Your task to perform on an android device: I'm interested in the features and specifications of the Samsung Galaxy Z Flip 5. Right now, all I want is Android 13.0 and 5G. 
Image 0: 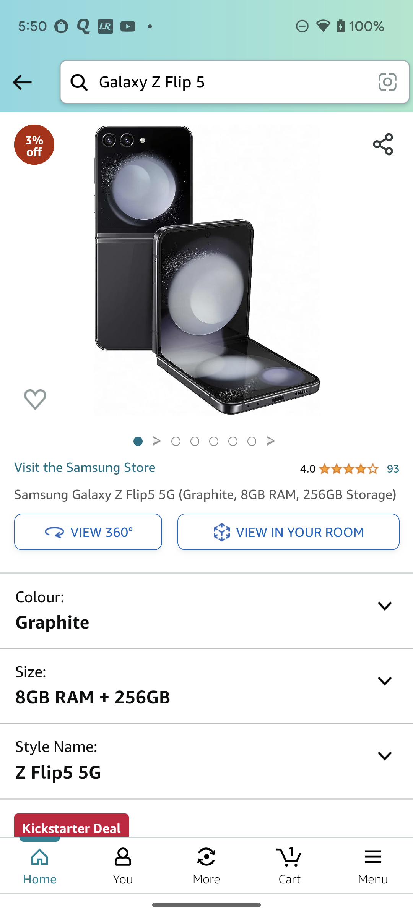
Scroll up to view the details option 
Step 0: scroll down
Image 1: 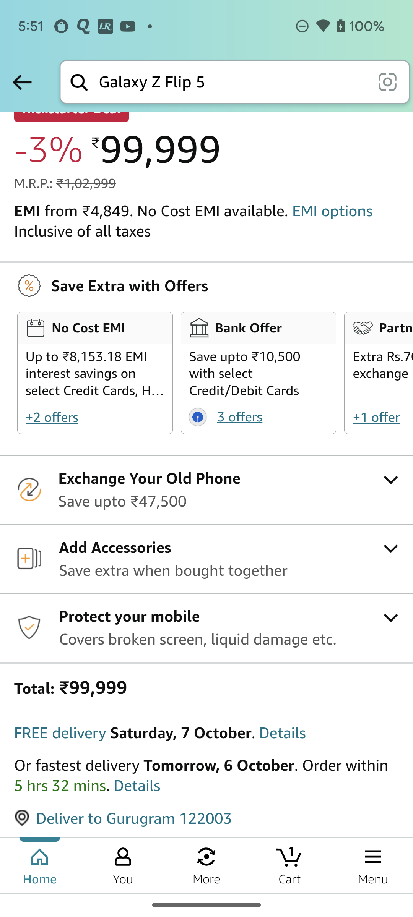
Scroll up to view the details option 
Step 1: scroll down
Image 2: 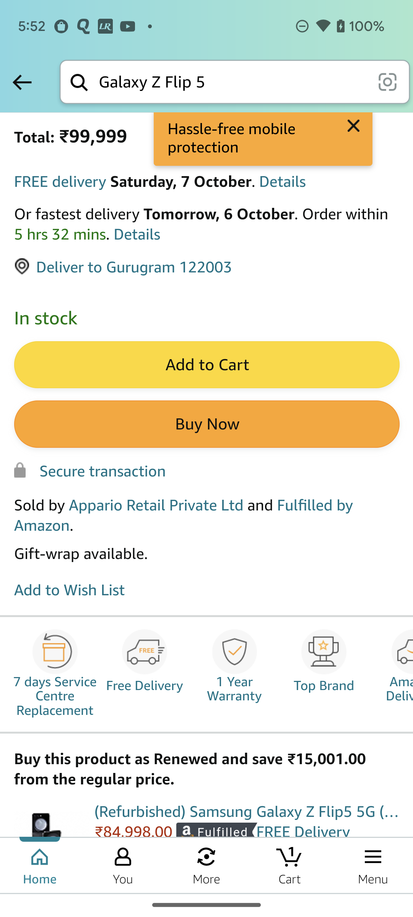
Scroll up to view the details option 
Step 2: scroll down
Image 3: 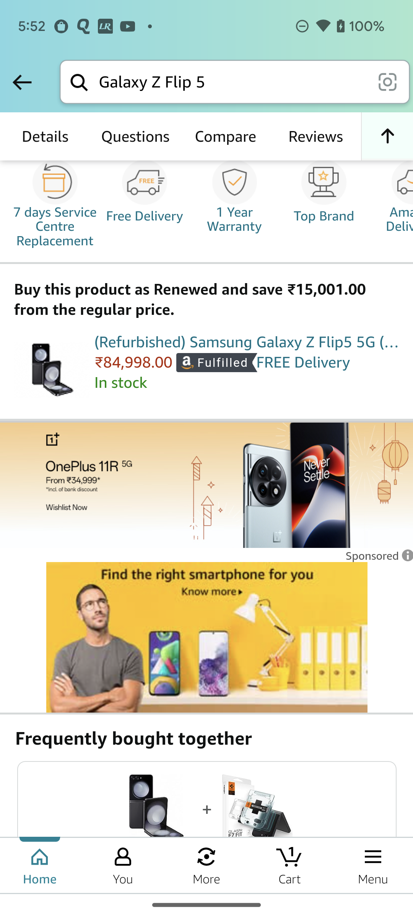
Click on the details option at the top left of the screen
Step 3: click (45, 136)
Image 4: 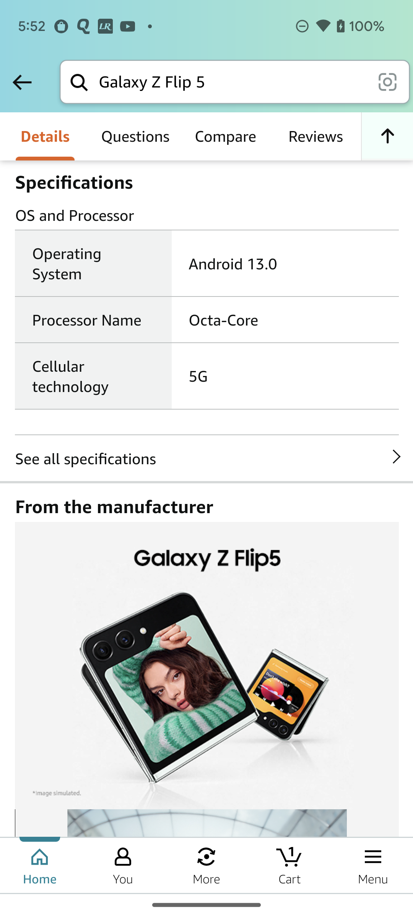
Click on the see all specifications option 
Step 4: click (207, 475)